Your task to perform on an android device: Save the Pete's Kitchen location in the Google Maps app under favorites because I frequently go there.
Image 0: 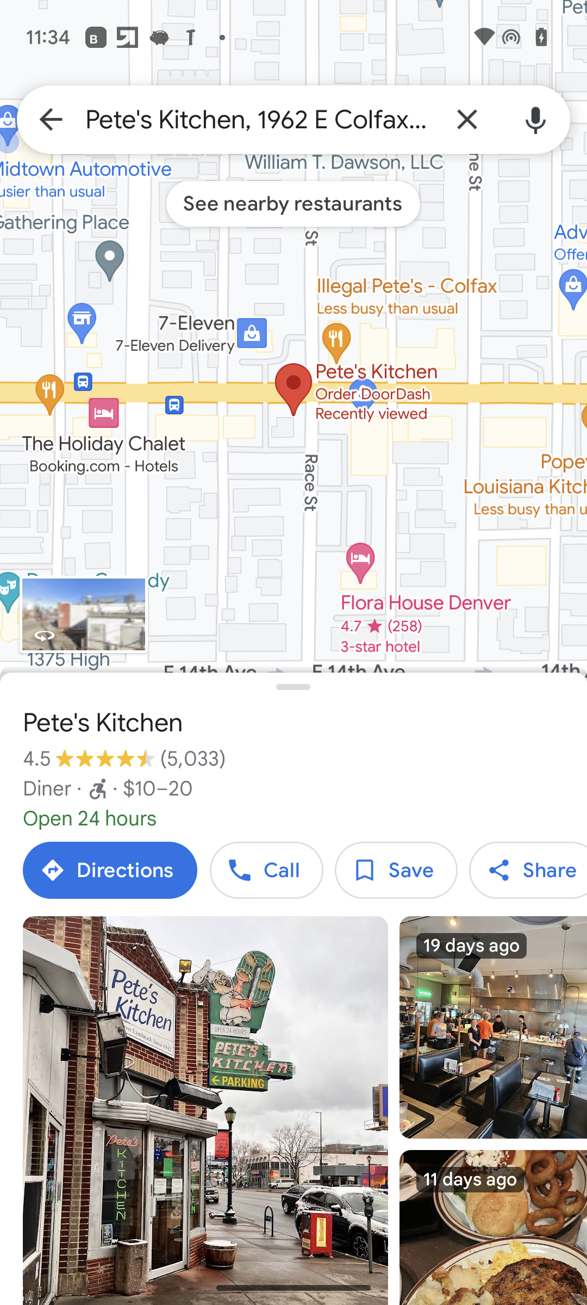
Click on the save button.
Step 0: click (396, 870)
Image 1: 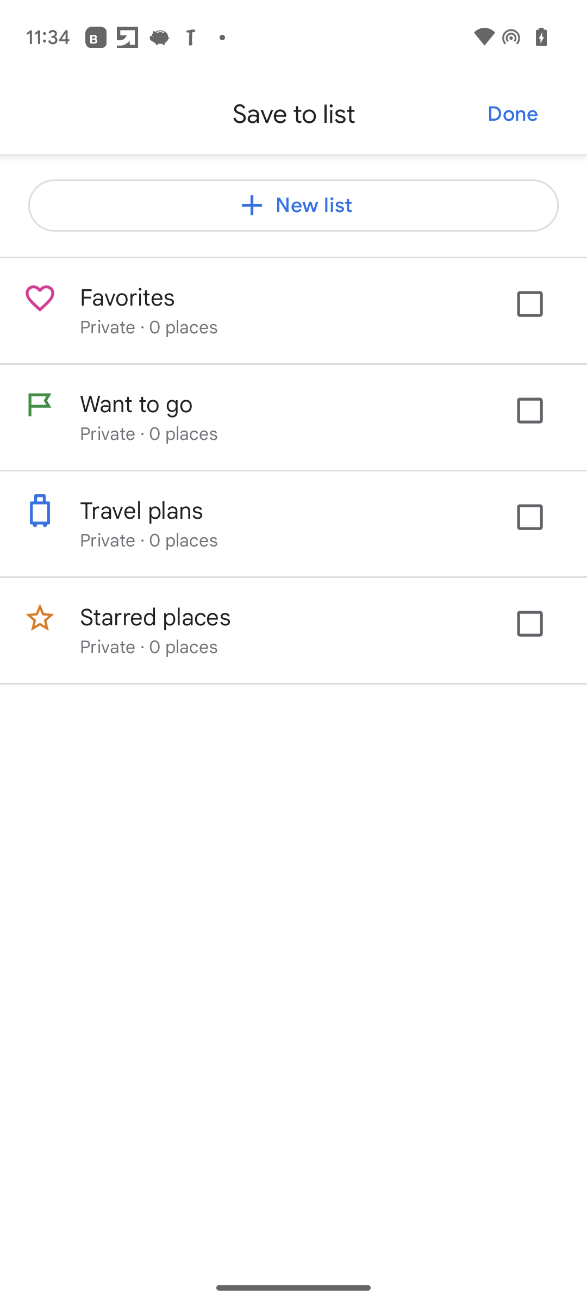
Click on the check box in the favorites list.
Step 1: click (541, 315)
Image 2: 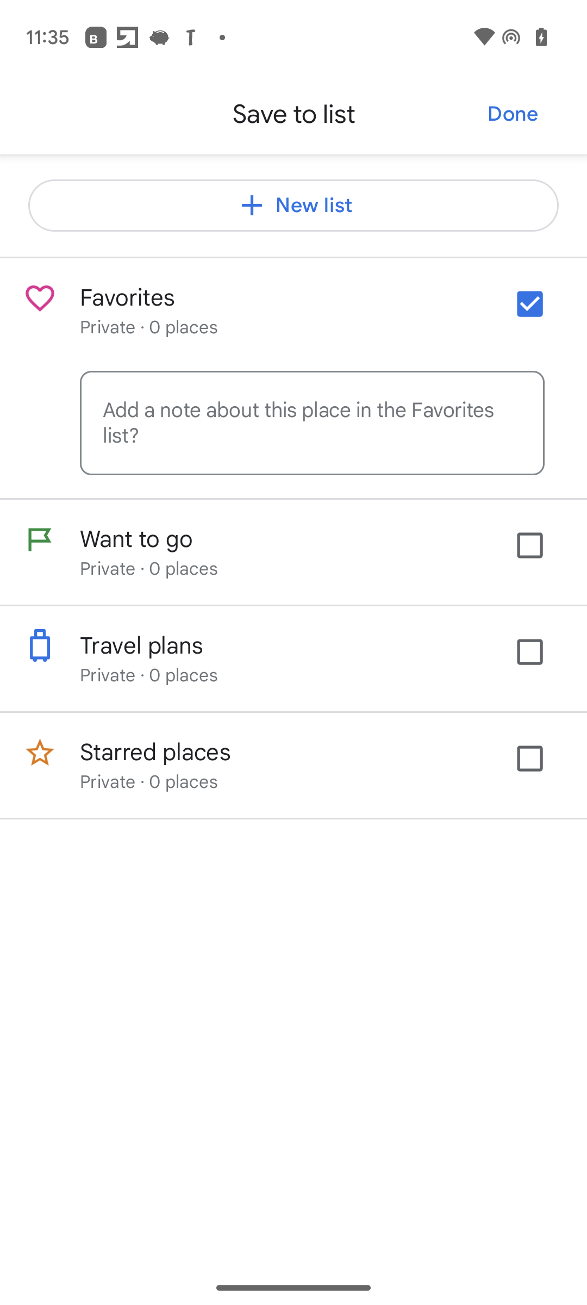
Click on the done button on the top right of the screen.
Step 2: click (513, 114)